Your task to perform on an android device: I prefer to purchase by brand, therefore I use the Decathlon app to look for Kalenji running shoes.
Image 0: 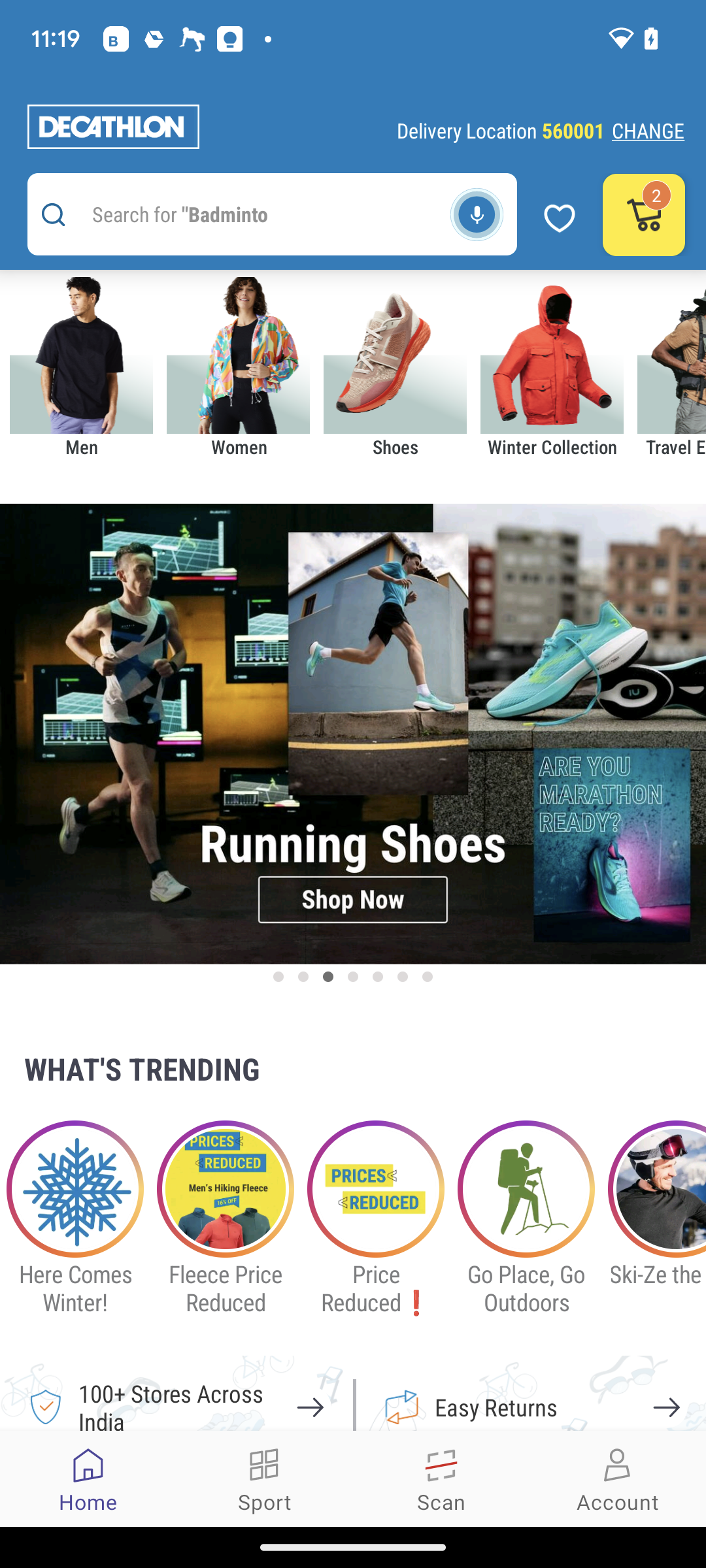
Click on the search bar at the top of the screen.
Step 0: click (245, 214)
Image 1: 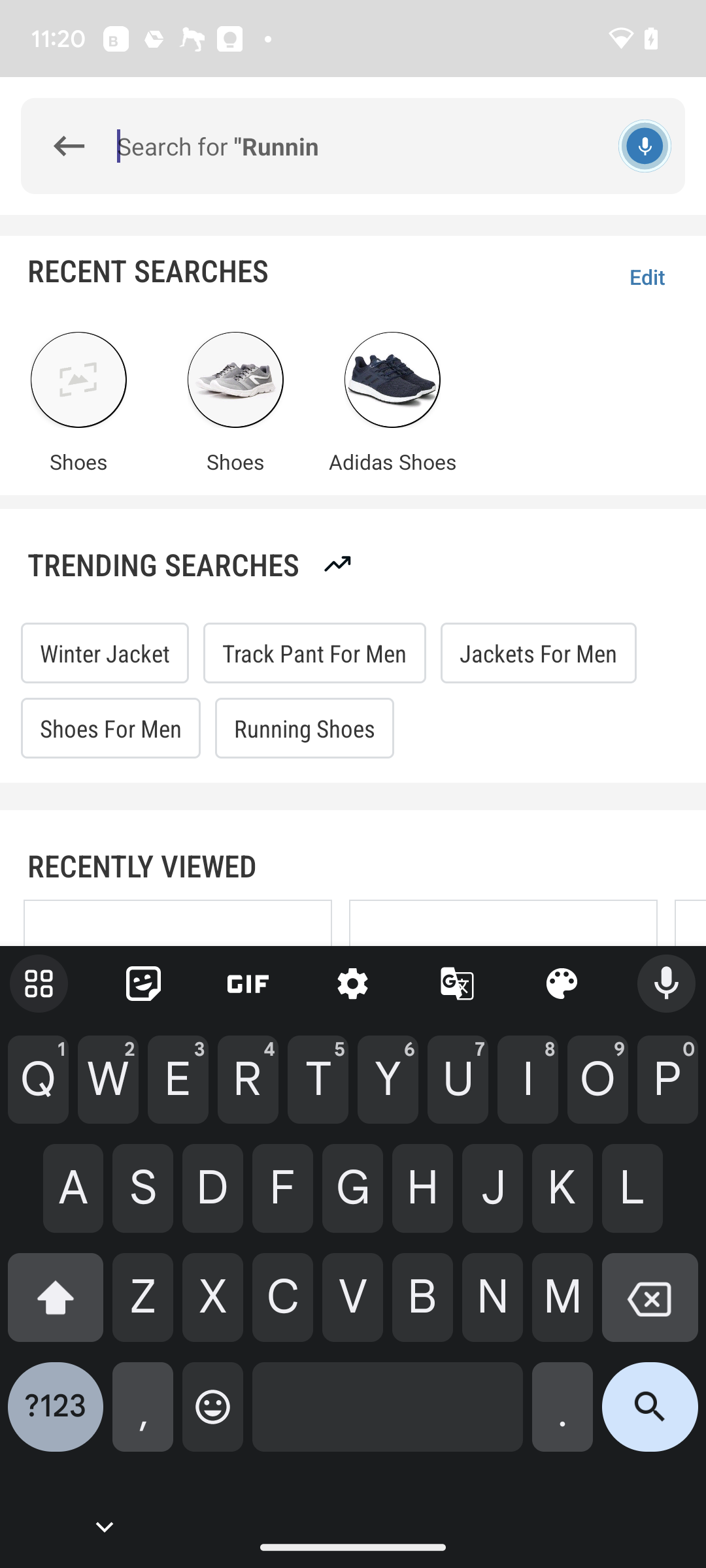
Type shoes in the text field.
Step 1: type "shoes"
Image 2: 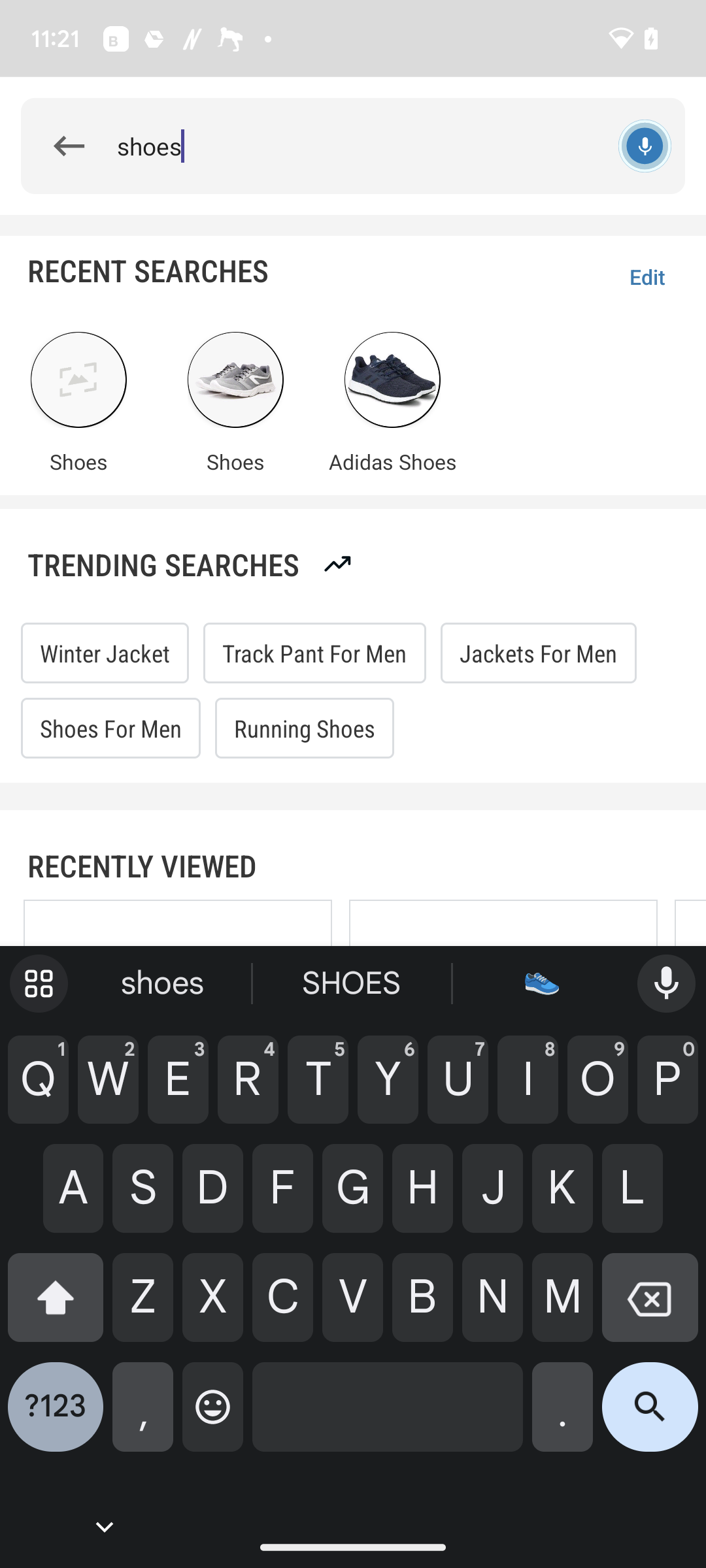
Click on the search icon at the bottom right corner of the screen.
Step 2: click (650, 1417)
Image 3: 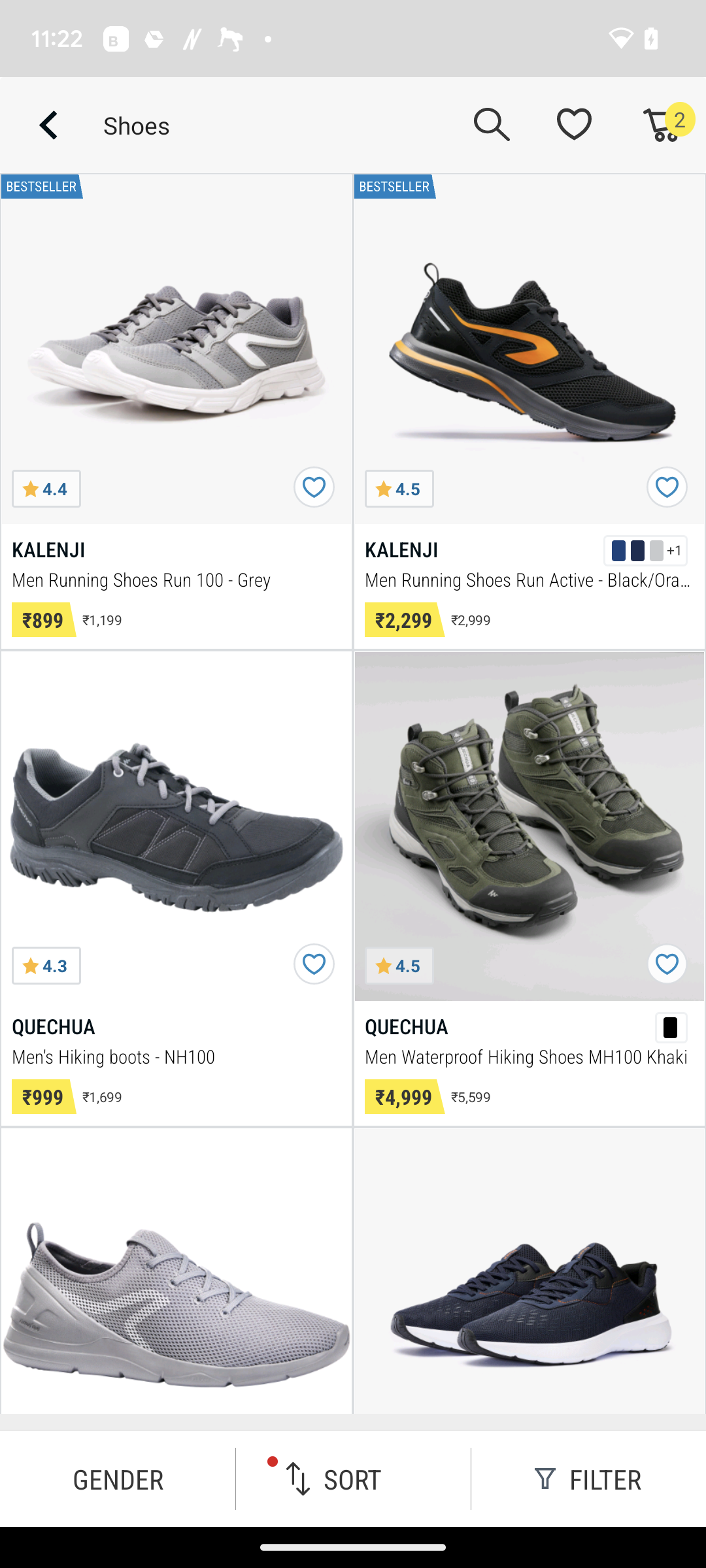
Click on filter at the bottom right corner of the screen.
Step 3: click (588, 1478)
Image 4: 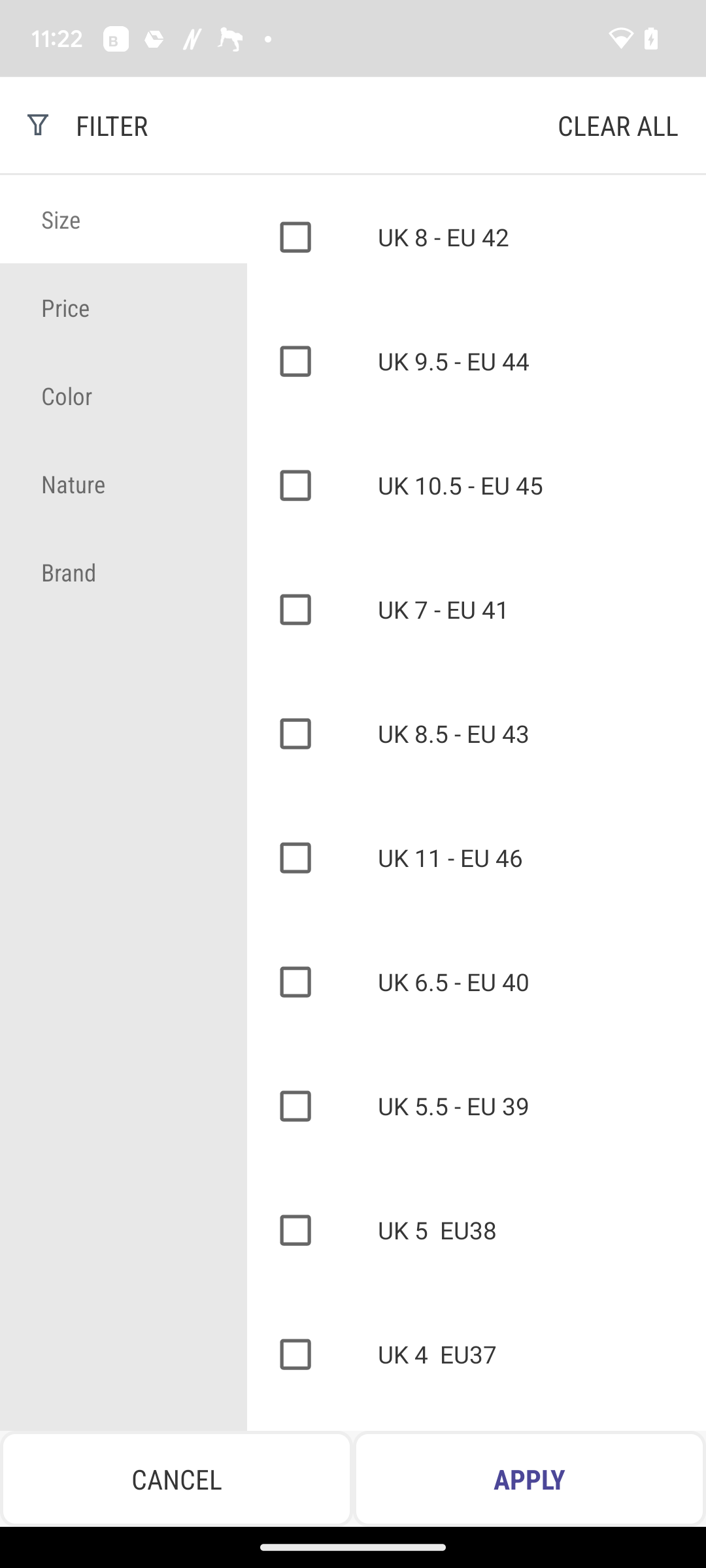
Click on brand on the left side of the screen.
Step 4: click (69, 572)